Your task to perform on an android device: Dennis Lingo shirt is rated four star and looks attractive. Compare the price of Dennis Lingo shirt with similar other shirts in the Flipkart app.
Image 0: 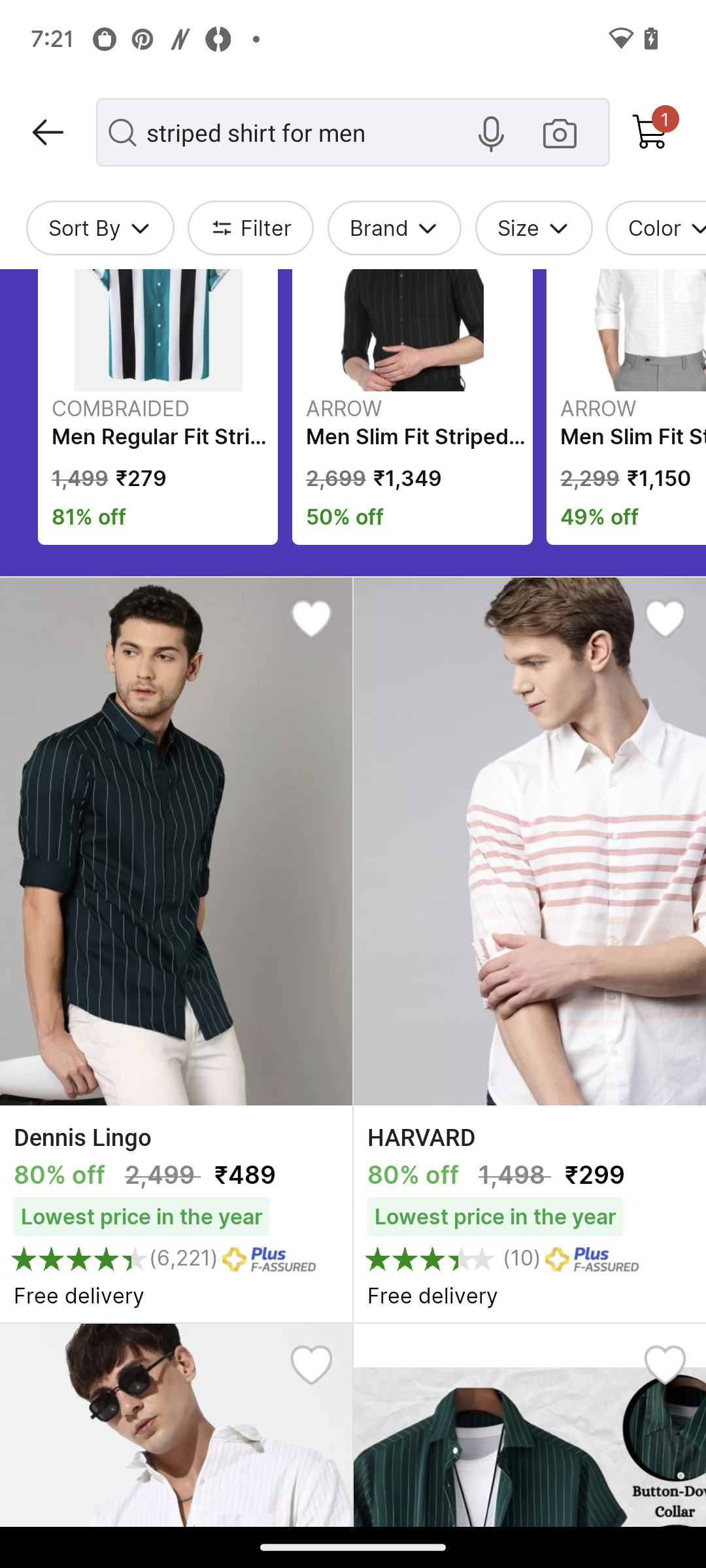
Click on the Dennis Lingo shirt.
Step 0: click (175, 841)
Image 1: 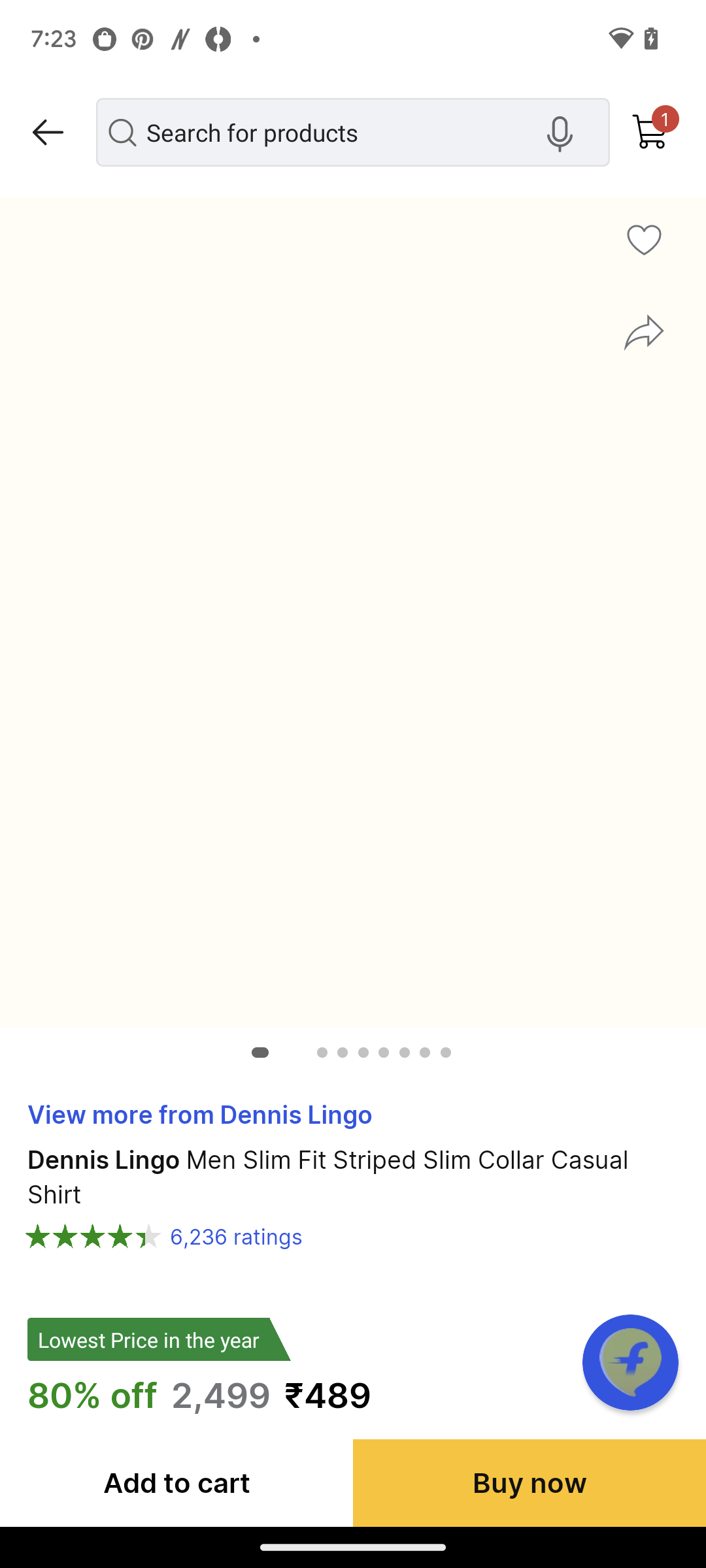
Click on the Dennis Lingo shirt.
Step 1: wait
Image 2: 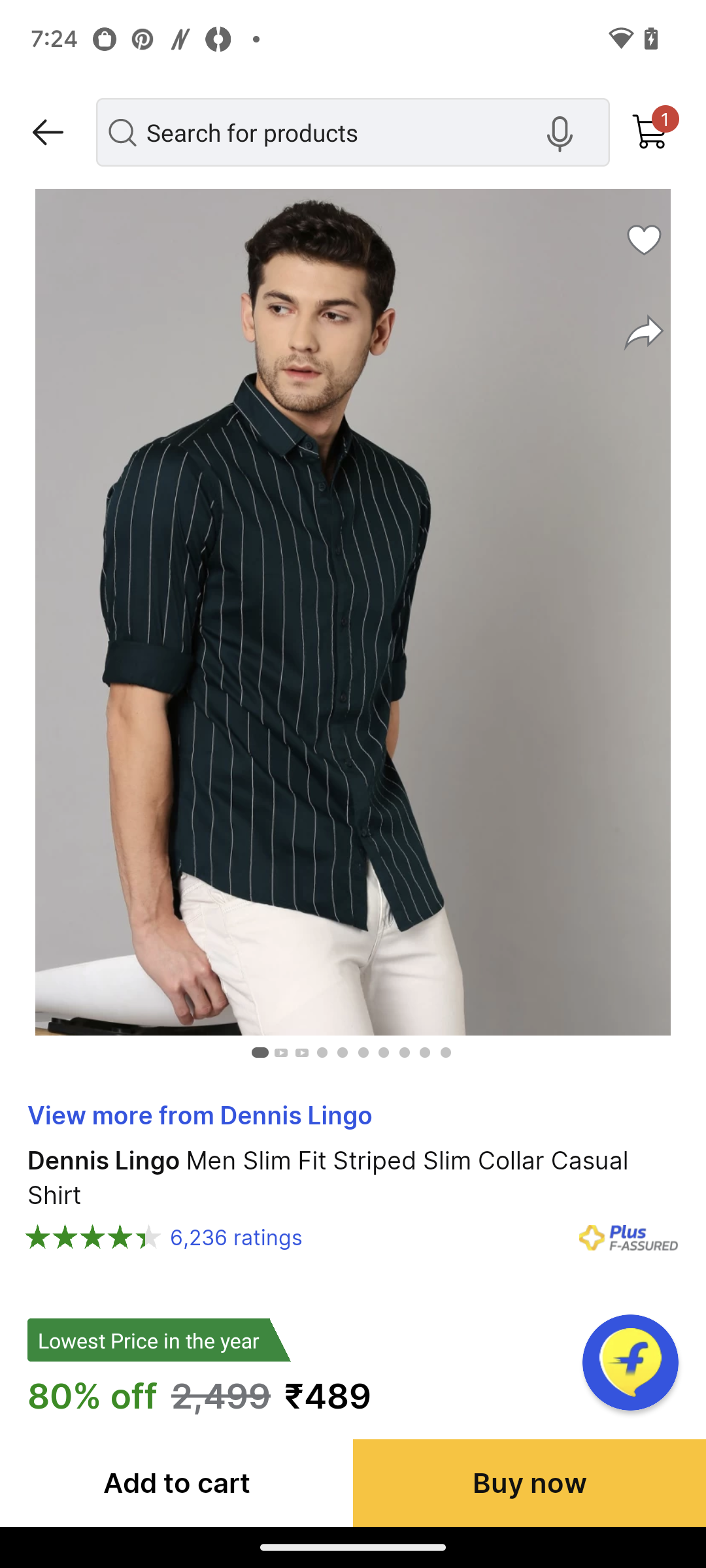
Swipe down to view similar products.
Step 2: scroll down
Image 3: 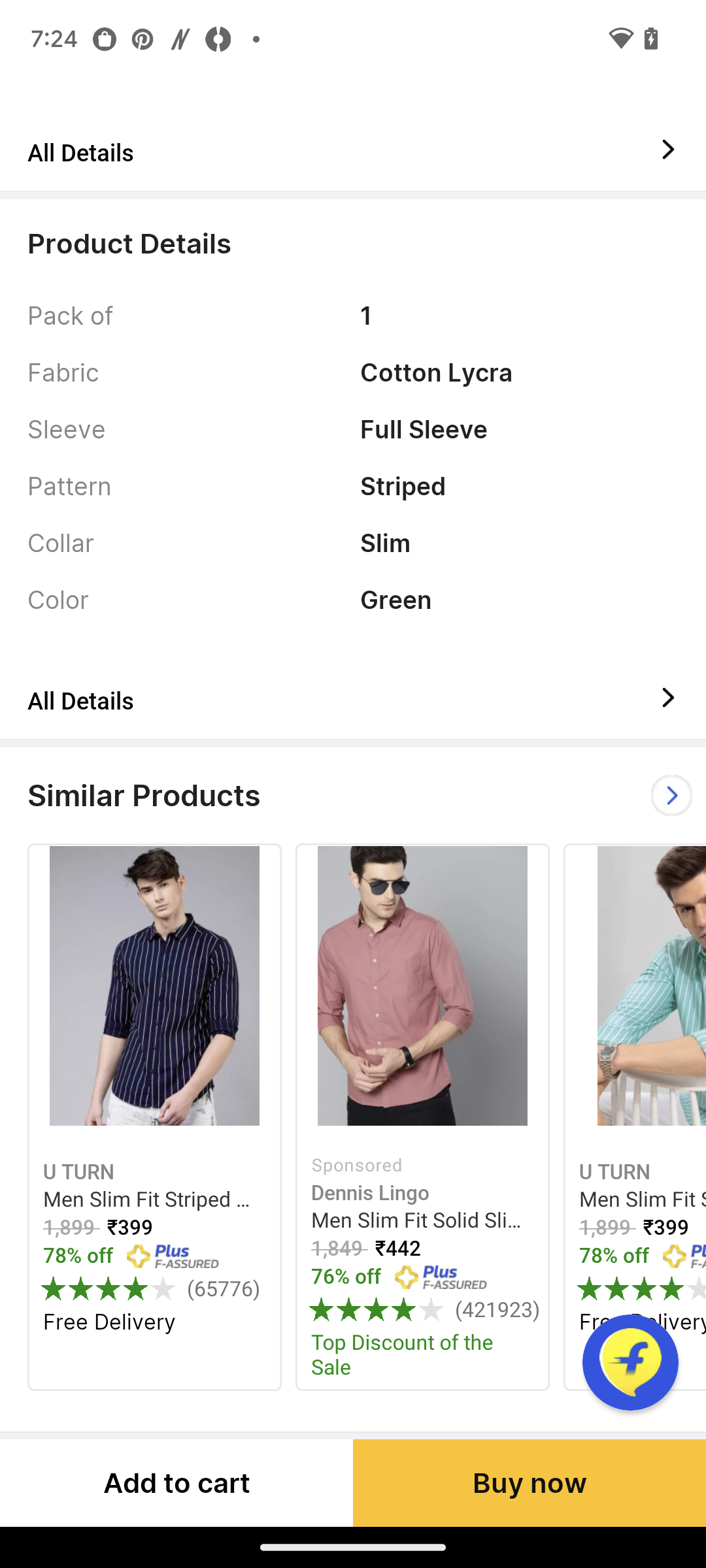
Swipe left to view more.
Step 3: scroll right